Your task to perform on an android device: I want to add a Nescafe coffee pouch of 45 grams to my cart. Add the product to my cart in the Big Basket app.
Image 0: 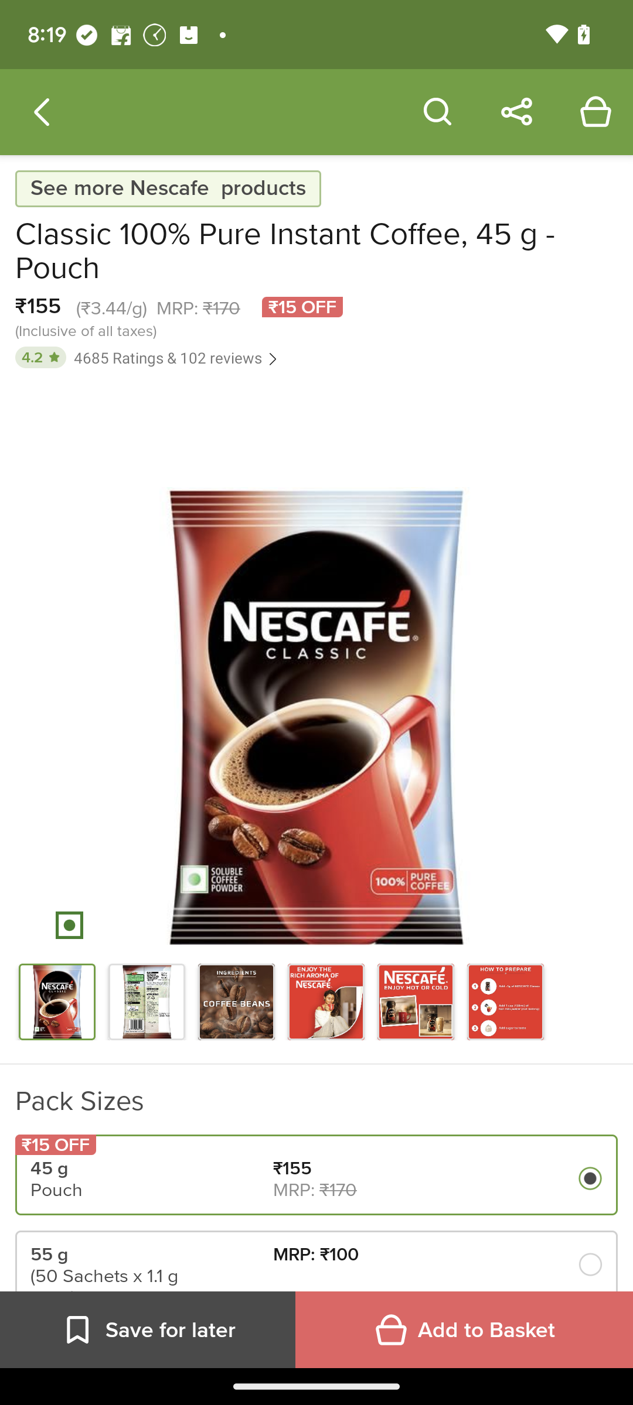
Click on the Add to Basket button at the bottom right.
Step 0: click (464, 1329)